Your task to perform on an android device: As I want to go cycling today, I'd like to know the weather forecast for today in Weather & Radar app.
Image 0: 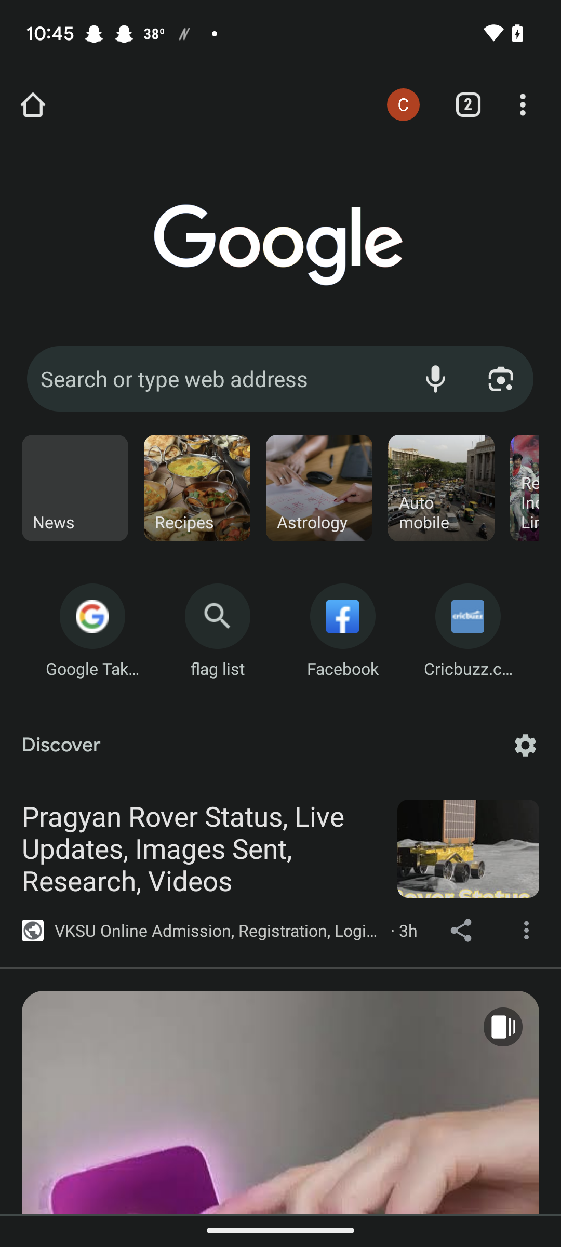
Open the Weather & Radar app
Step 0: open app "Weather&Radar"